Your task to perform on an android device: Open Flipkart AAP and search for sports watches.
Image 0: 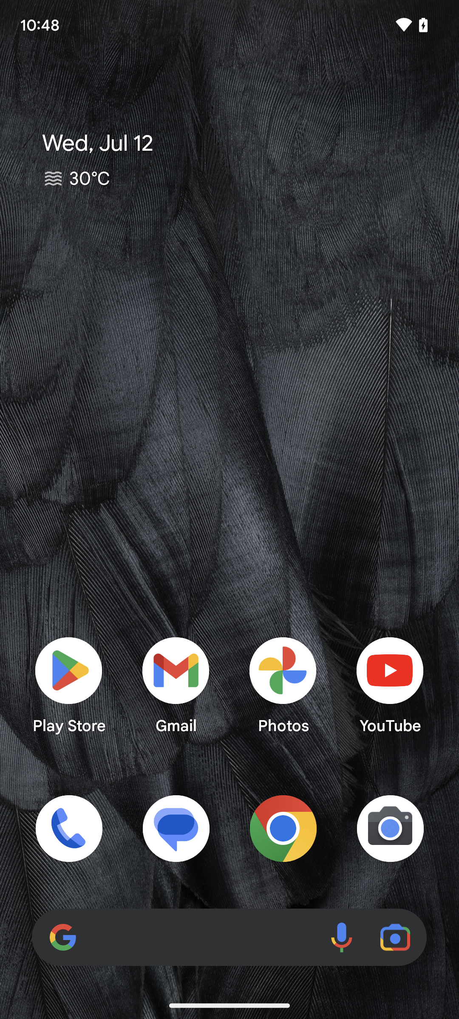
open flipkart aap
Step 0: open app "Flipkart"
Image 1: 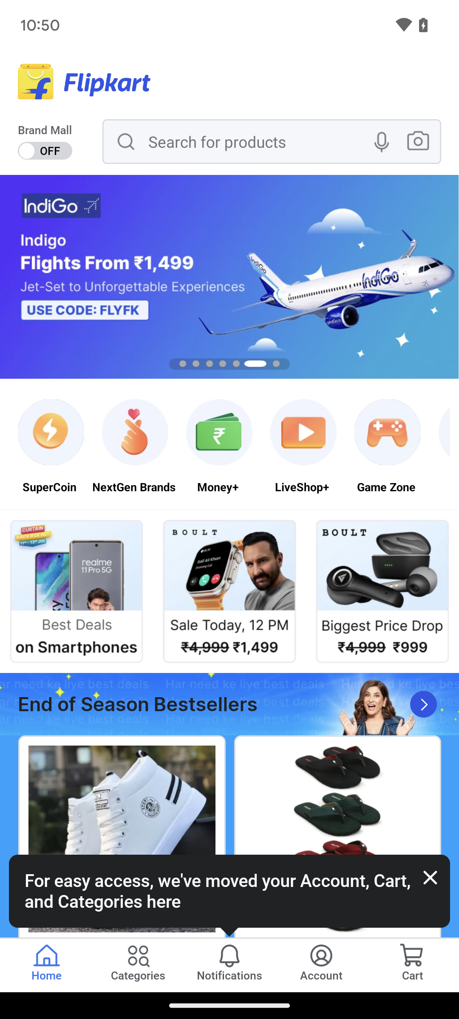
Tap on the search bar at the top of the screen.
Step 1: click (258, 141)
Image 2: 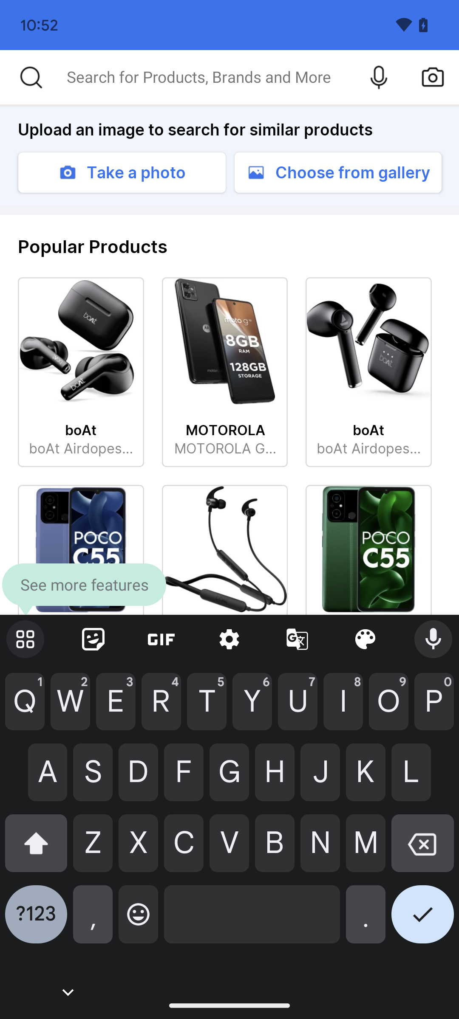
Search for sports watches.
Step 2: type "sports watch"
Image 3: 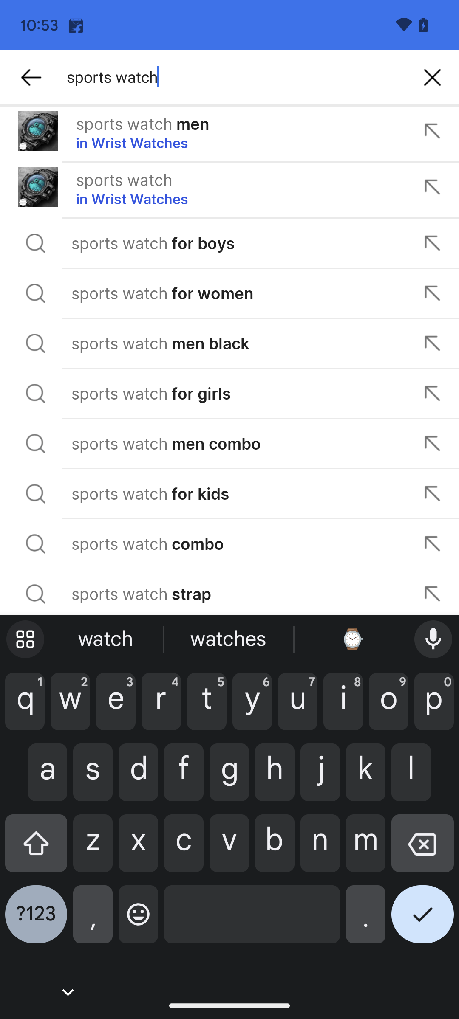
Tap on the right click present at the right bottom corner.
Step 3: click (422, 921)
Image 5: 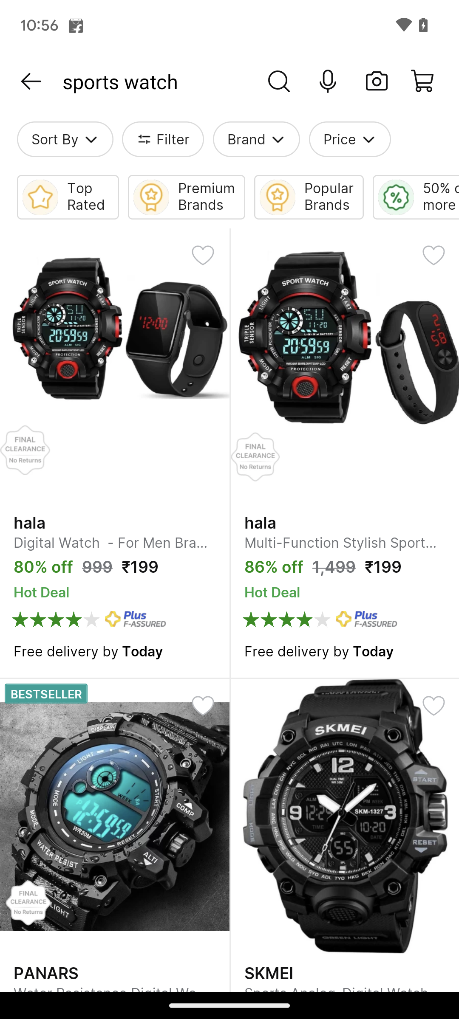
Scroll down to view more watches.
Step 5: scroll down